Your task to perform on an android device: In the Alibaba.com app contact the seller 
Image 0: 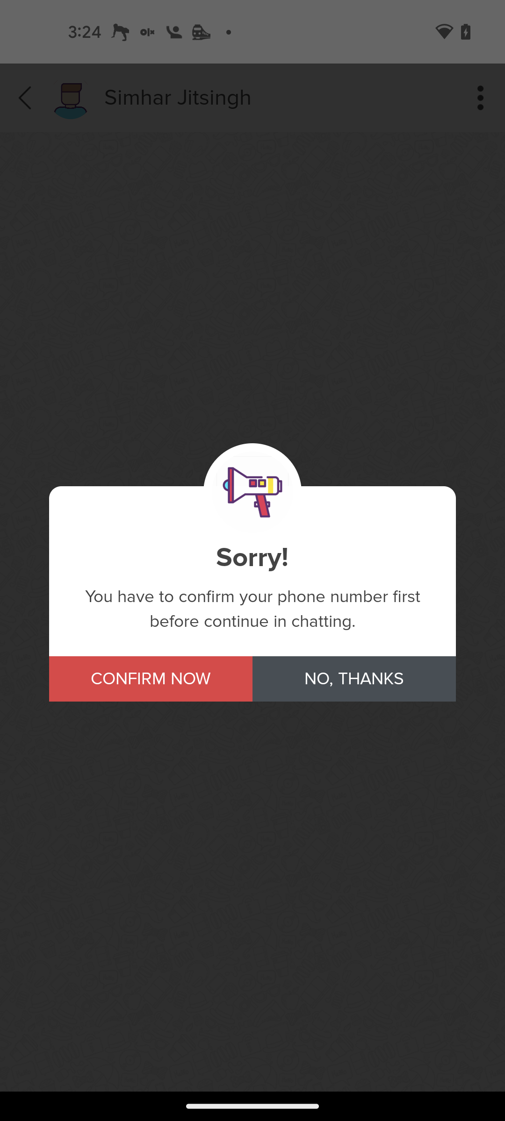
Open Alibaba.com app
Step 0: open app "Alibaba.com"
Image 1: 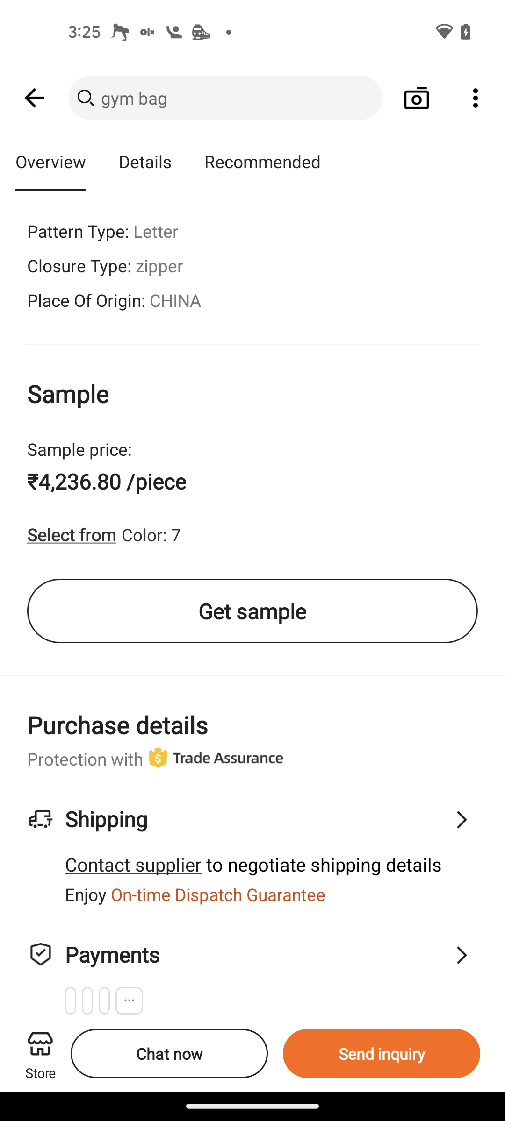
Click on Chat now button at the bottom of the screen
Step 1: click (169, 1053)
Image 2: 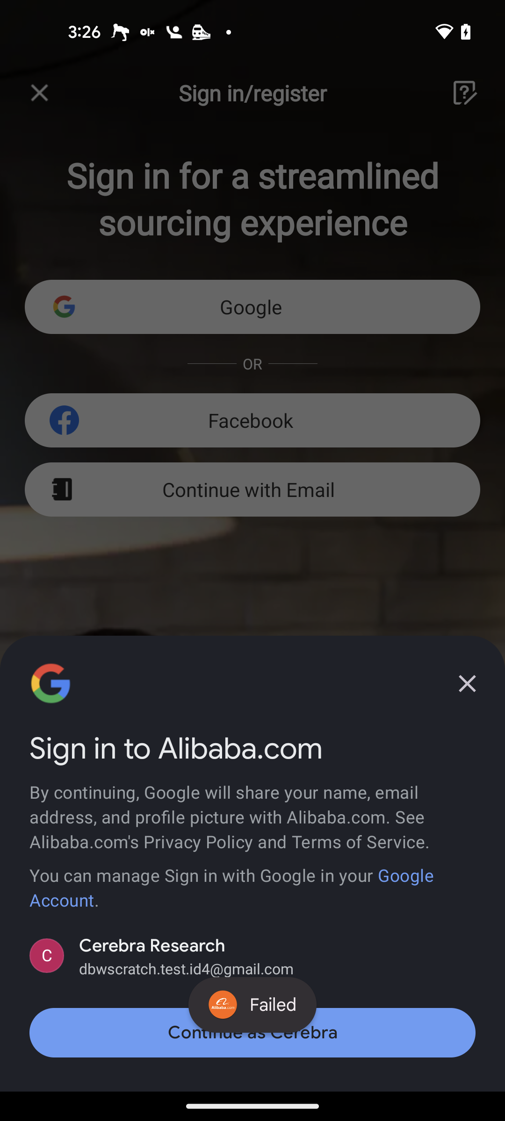
Click on Continue as Cerebra at the bottom of the screen
Step 2: click (252, 1032)
Image 3: 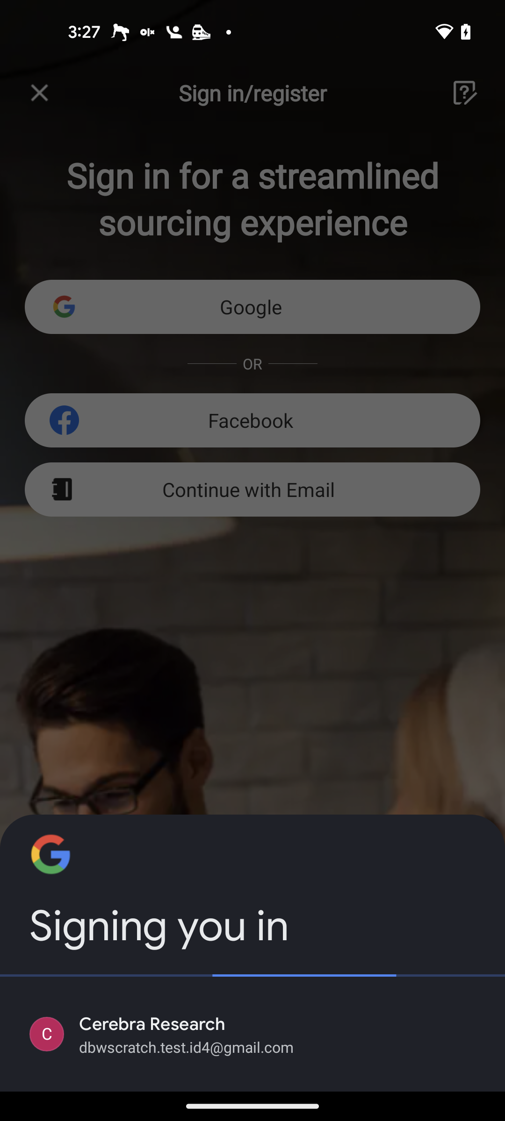
Click on Continue as Cerebra at the bottom of the screen
Step 3: wait
Image 4: 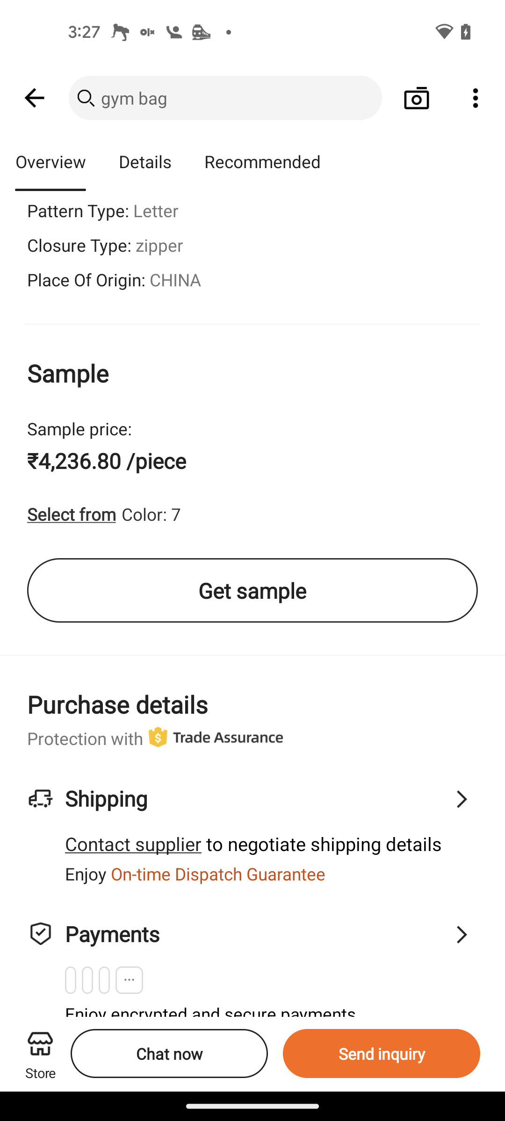
Click on Chat now at the bottom of the screen
Step 4: click (169, 1053)
Image 5: 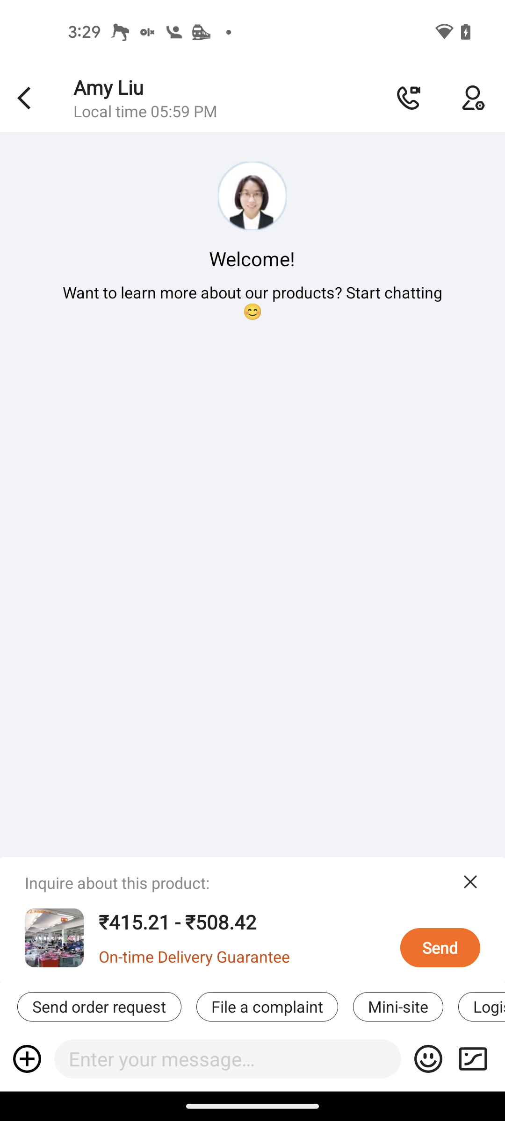
Click on Send button
Step 5: click (440, 947)
Image 6: 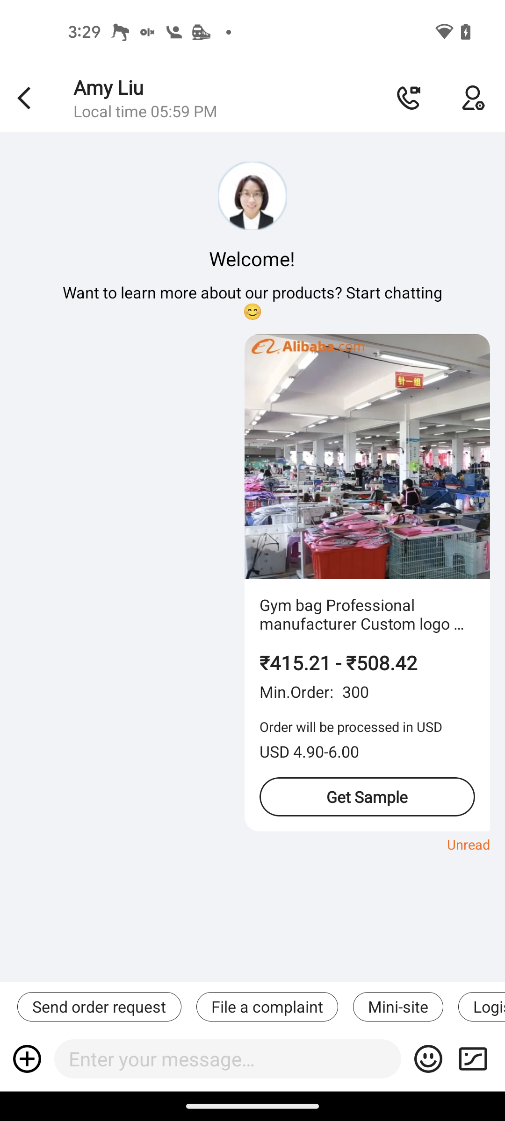
Click on Send button
Step 6: wait
Image 7: 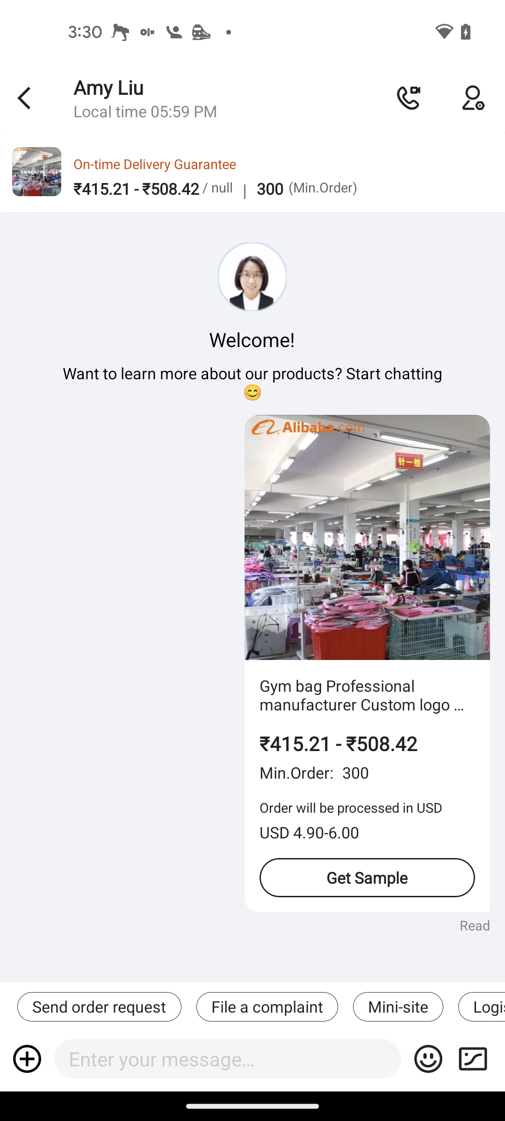
Click on Send button
Step 7: wait